Your task to perform on an android device: Turn on the independence celebration event 5 minutes before notification.
Image 0: 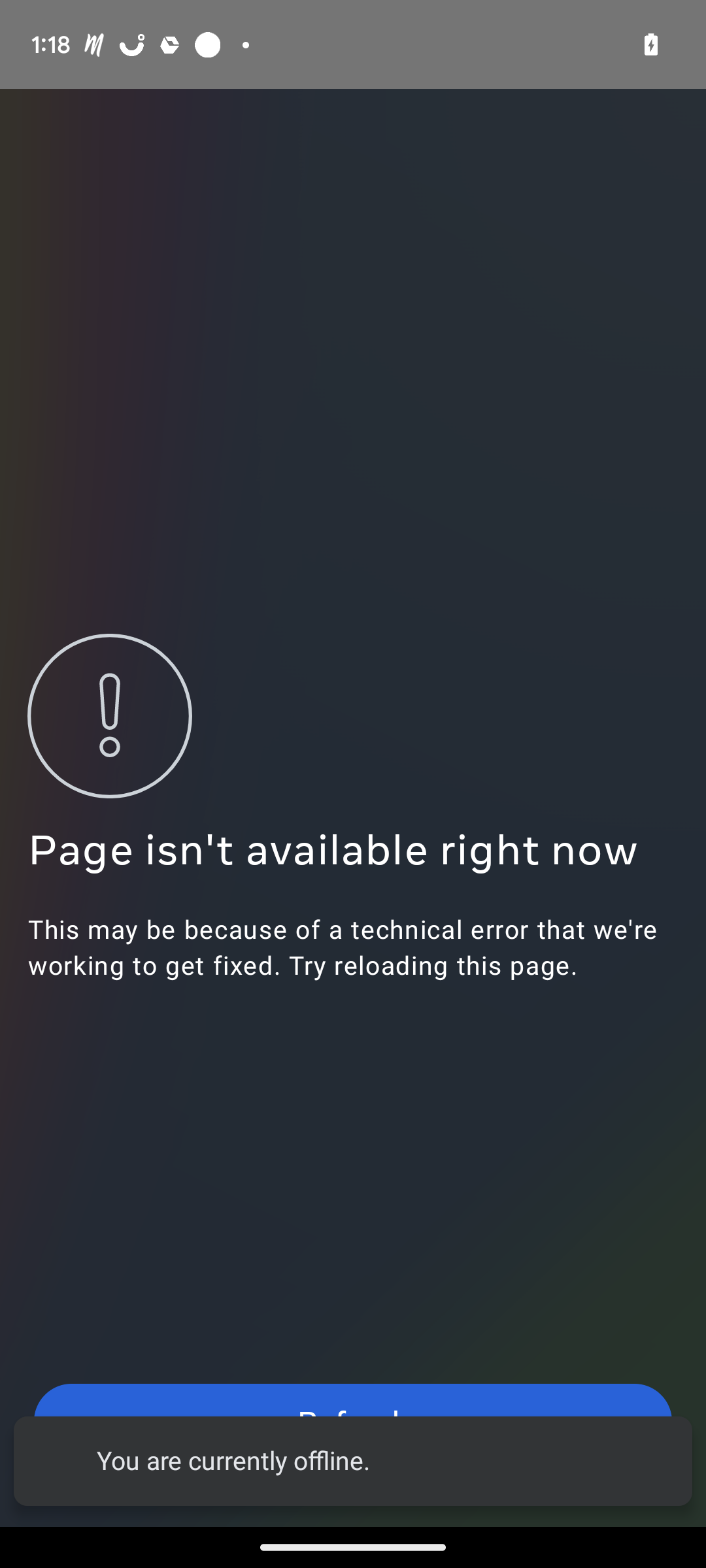
go back
Step 0: press back button
Image 1: 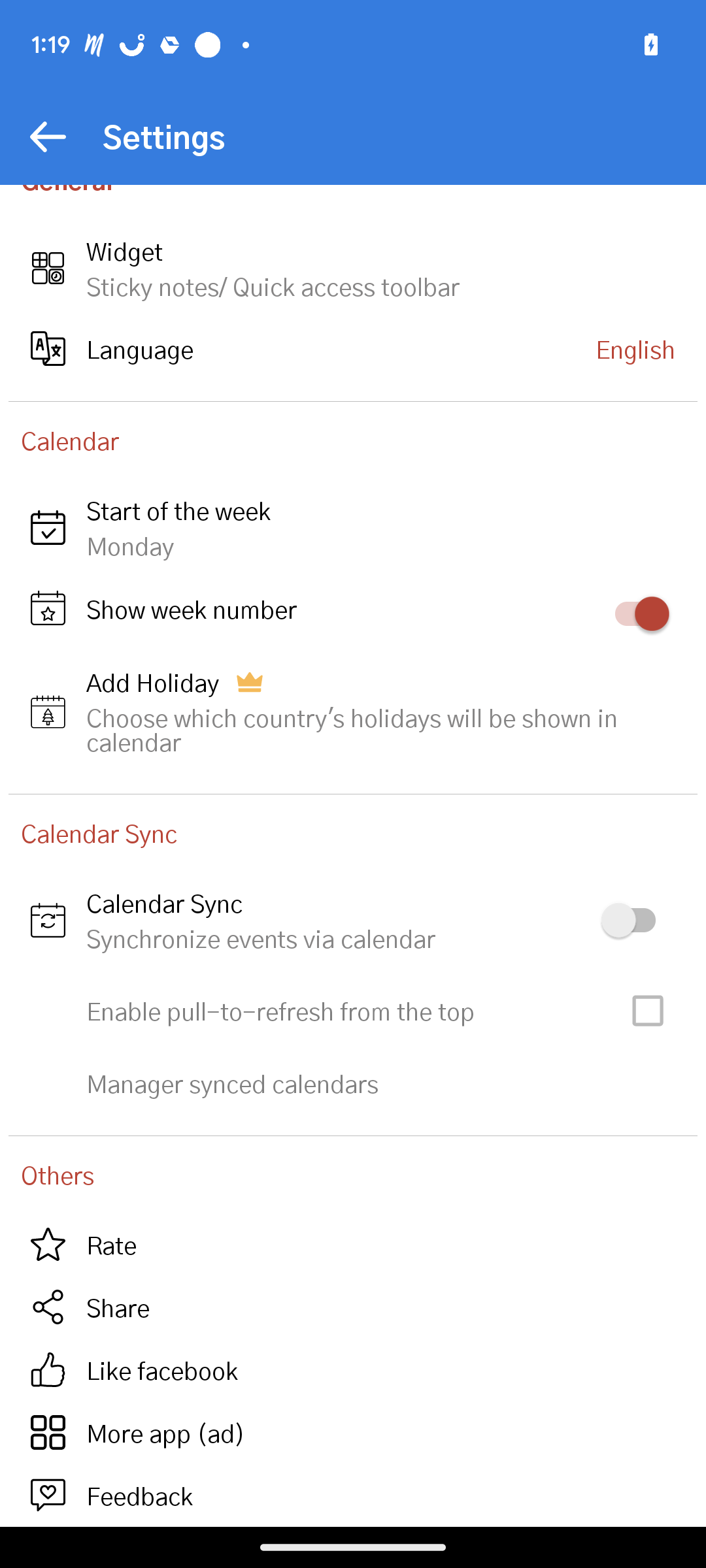
go back
Step 1: press back button
Image 2: 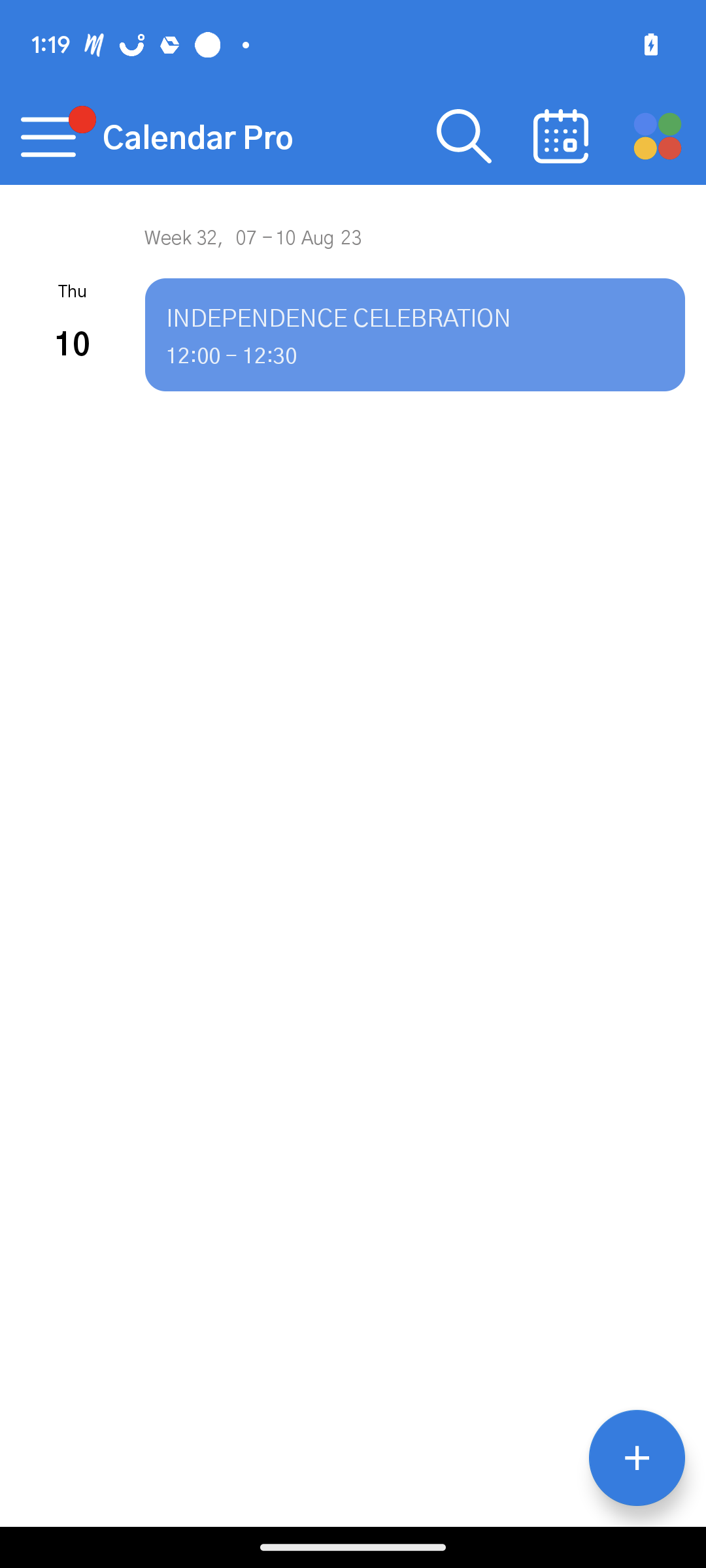
Click on the event displayed on the screen.
Step 2: click (415, 317)
Image 3: 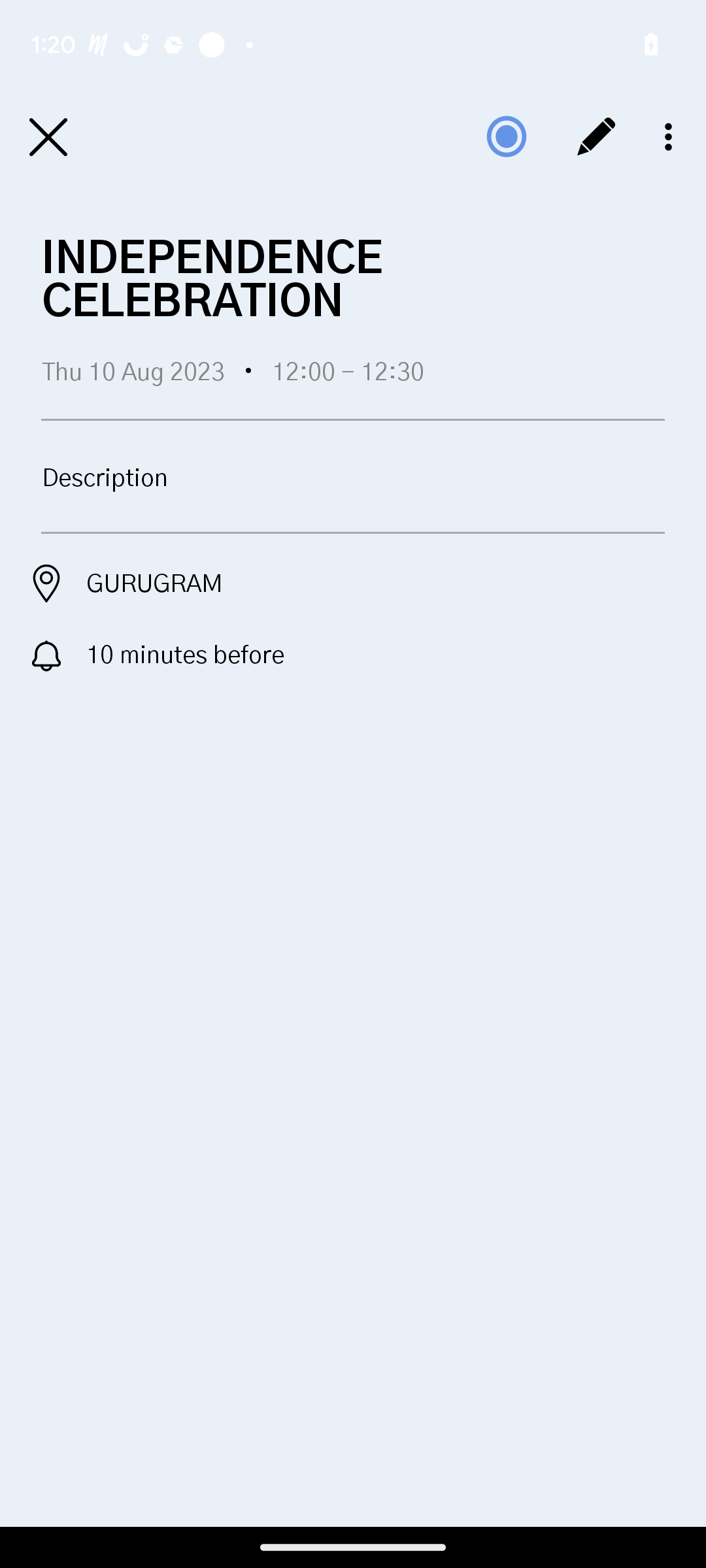
Click on the pen icon at the top right.
Step 3: click (596, 137)
Image 4: 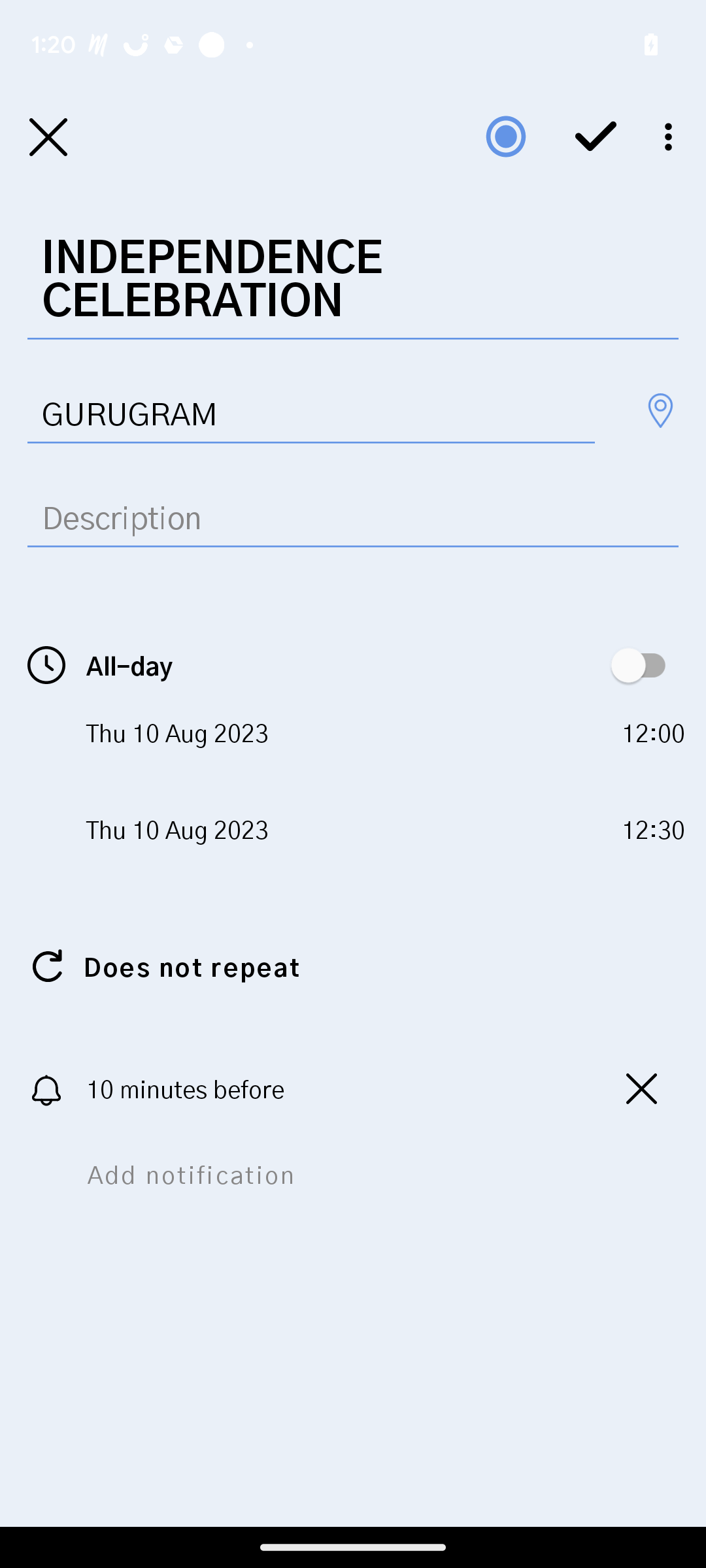
Click on the add notification option at the bottom.
Step 4: click (385, 1174)
Image 5: 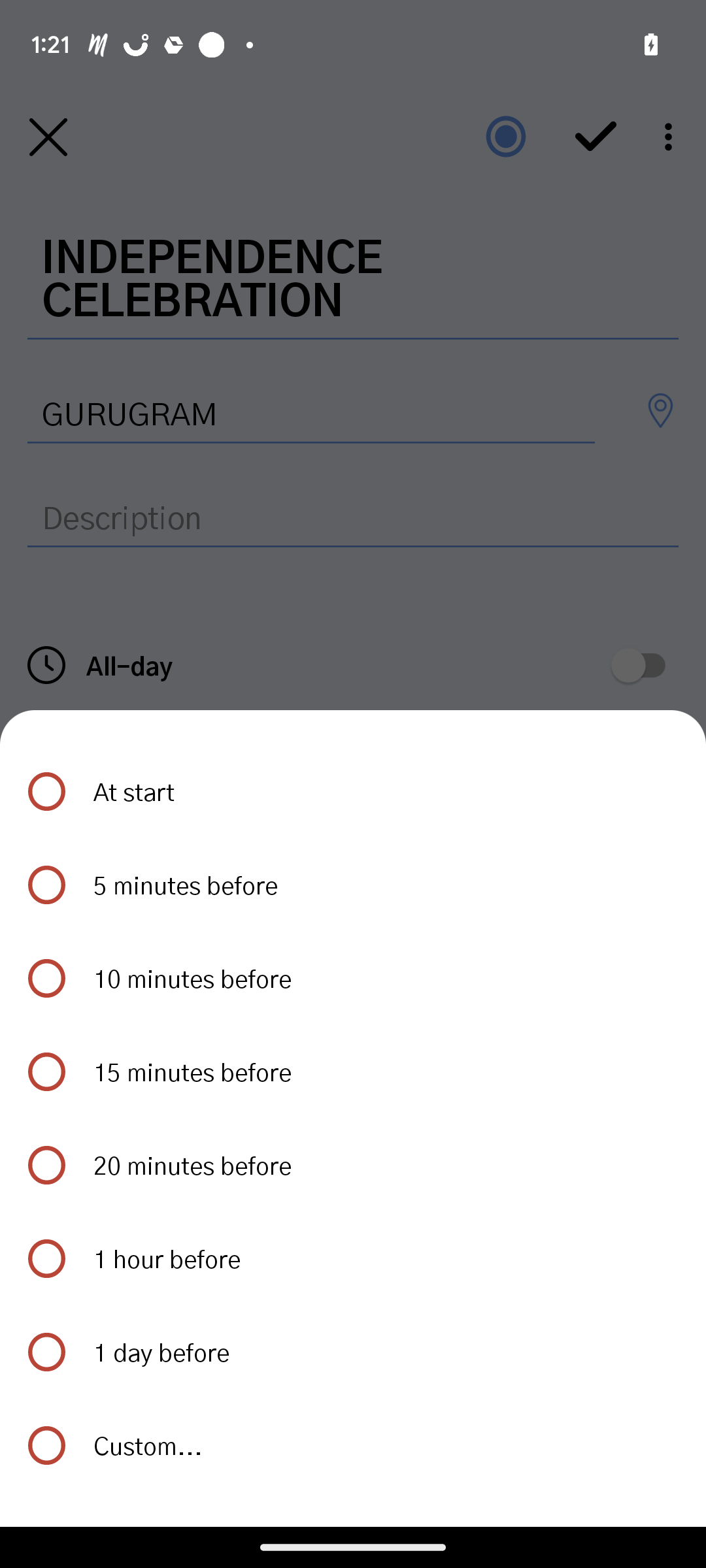
click on the option 5 minutes.
Step 5: click (34, 898)
Image 6: 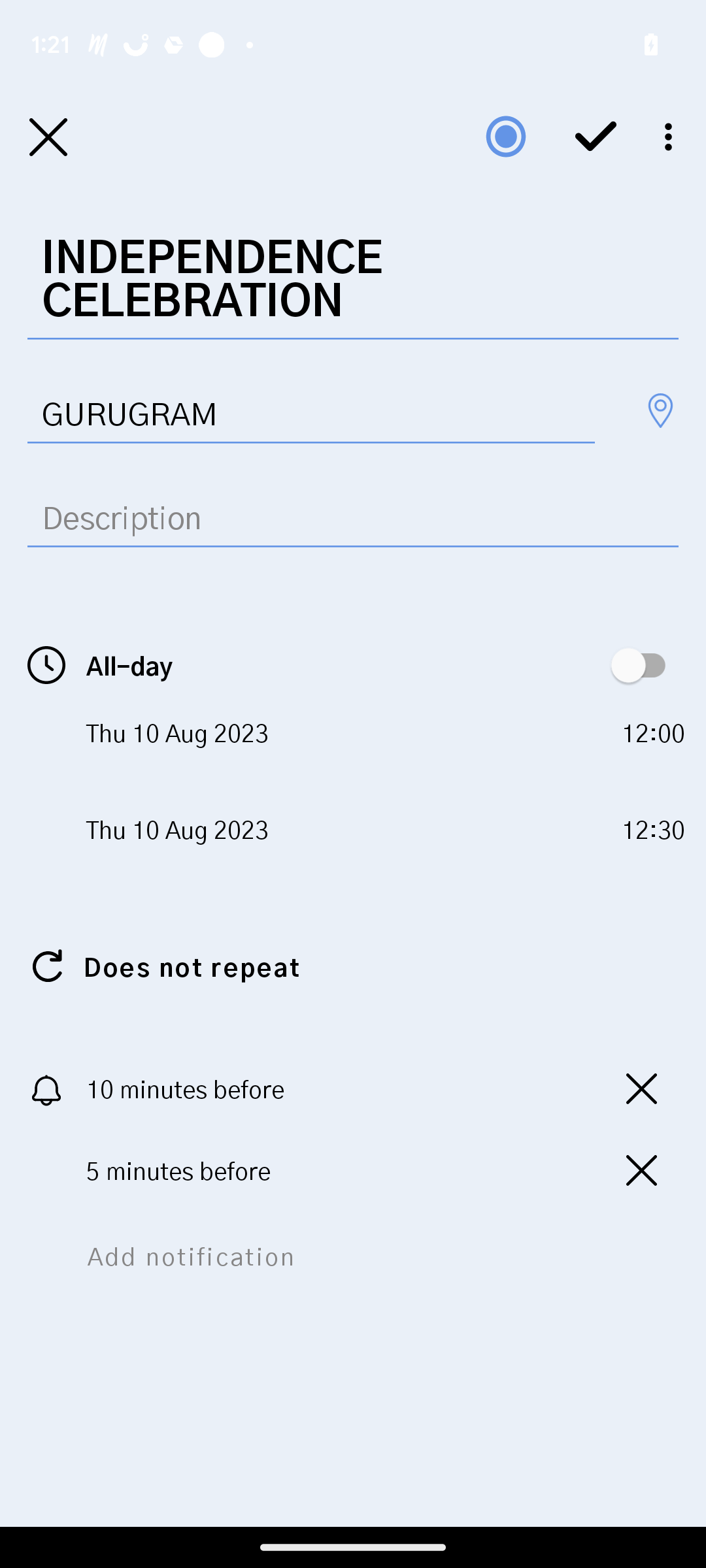
Click on the tick icon on the right side of the screen.
Step 6: click (596, 137)